Your task to perform on an android device: It seems excellent from the profile, but I want to learn more about the specifics, so I want to view the train details of the lowest price in the Trenit app.
Image 0: 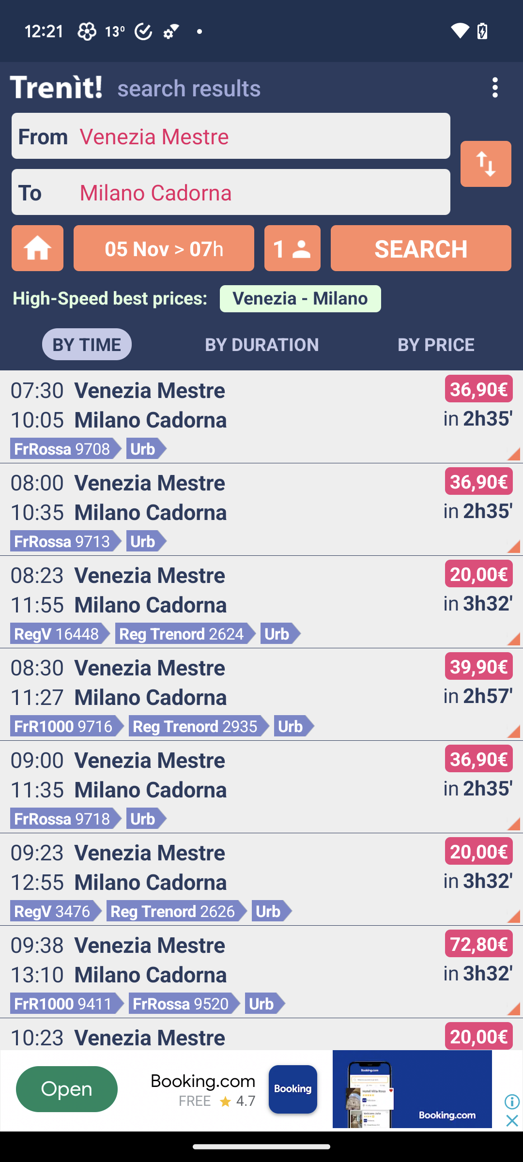
Click on the by price tab
Step 0: click (436, 344)
Image 1: 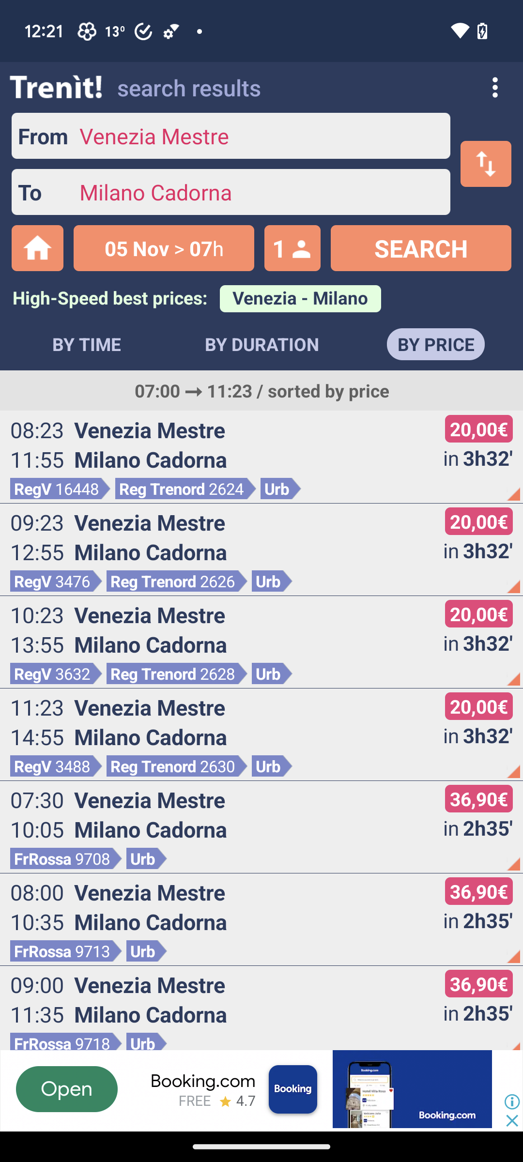
Click on the first suggested train
Step 1: click (253, 459)
Image 2: 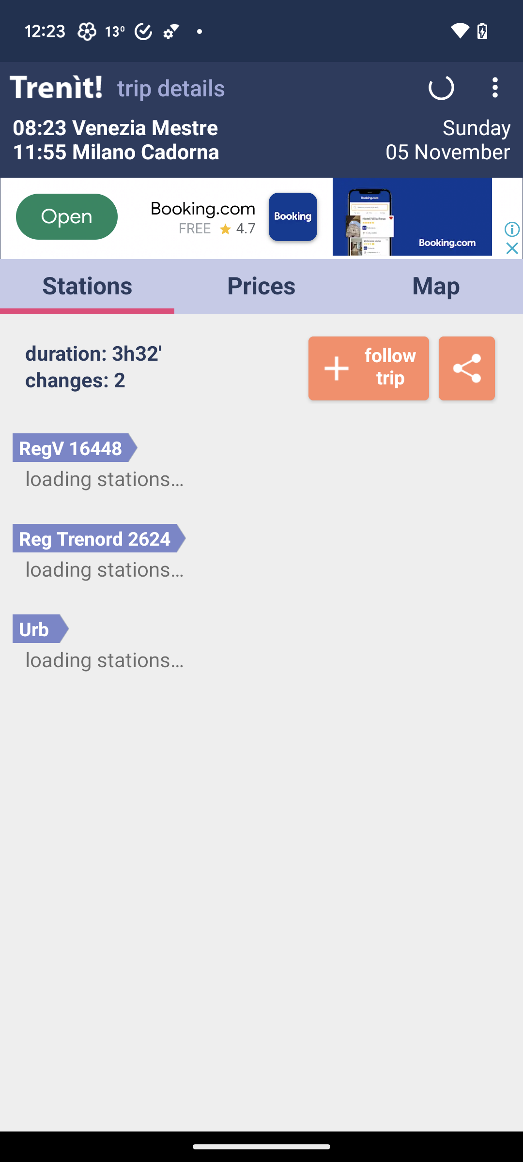
Click on the first suggested train
Step 2: wait